Your task to perform on an android device: Save the song "Oye Como Va" to my phone, which I am recording on MyRecorder app.
Image 1: 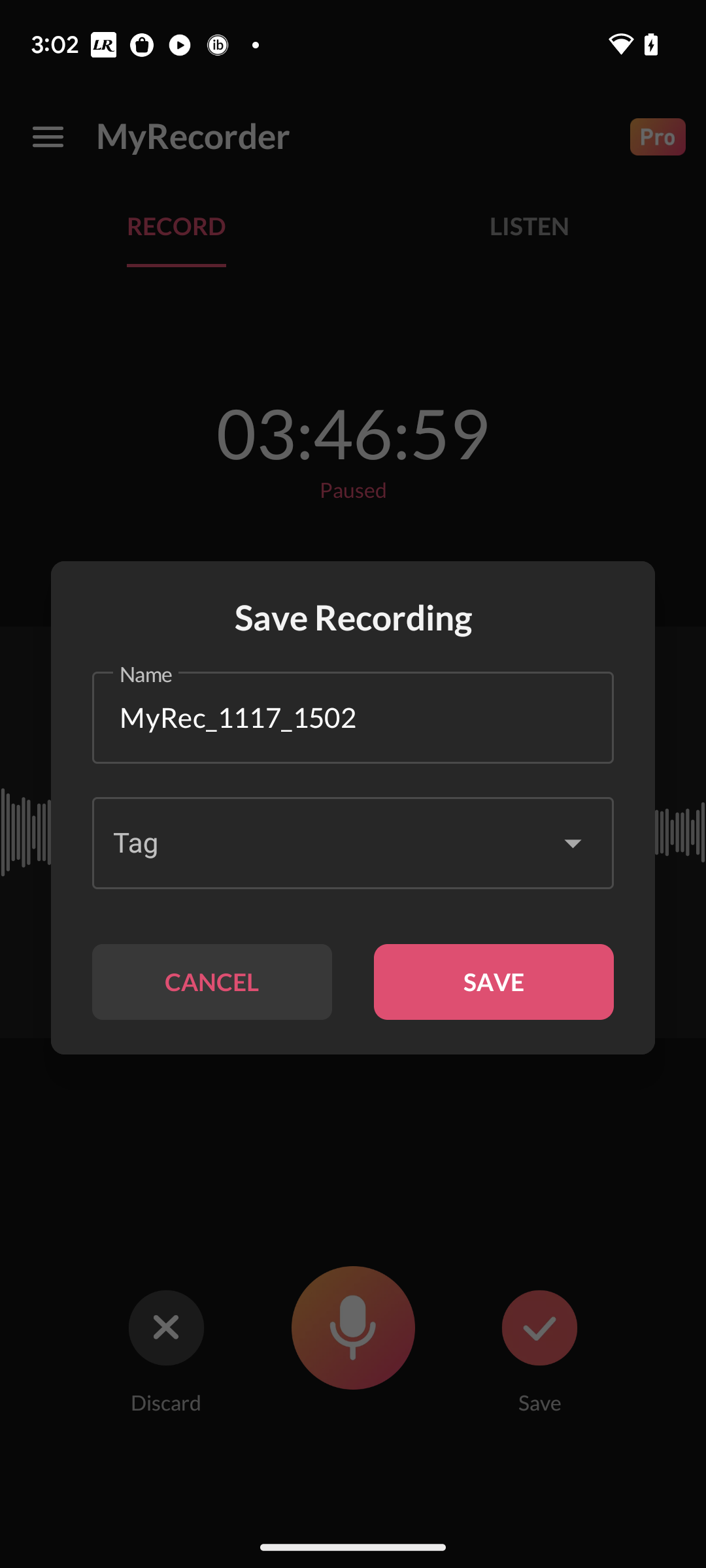
Click  on the Button "Save".
Step 1: click (494, 981)
Image 2: 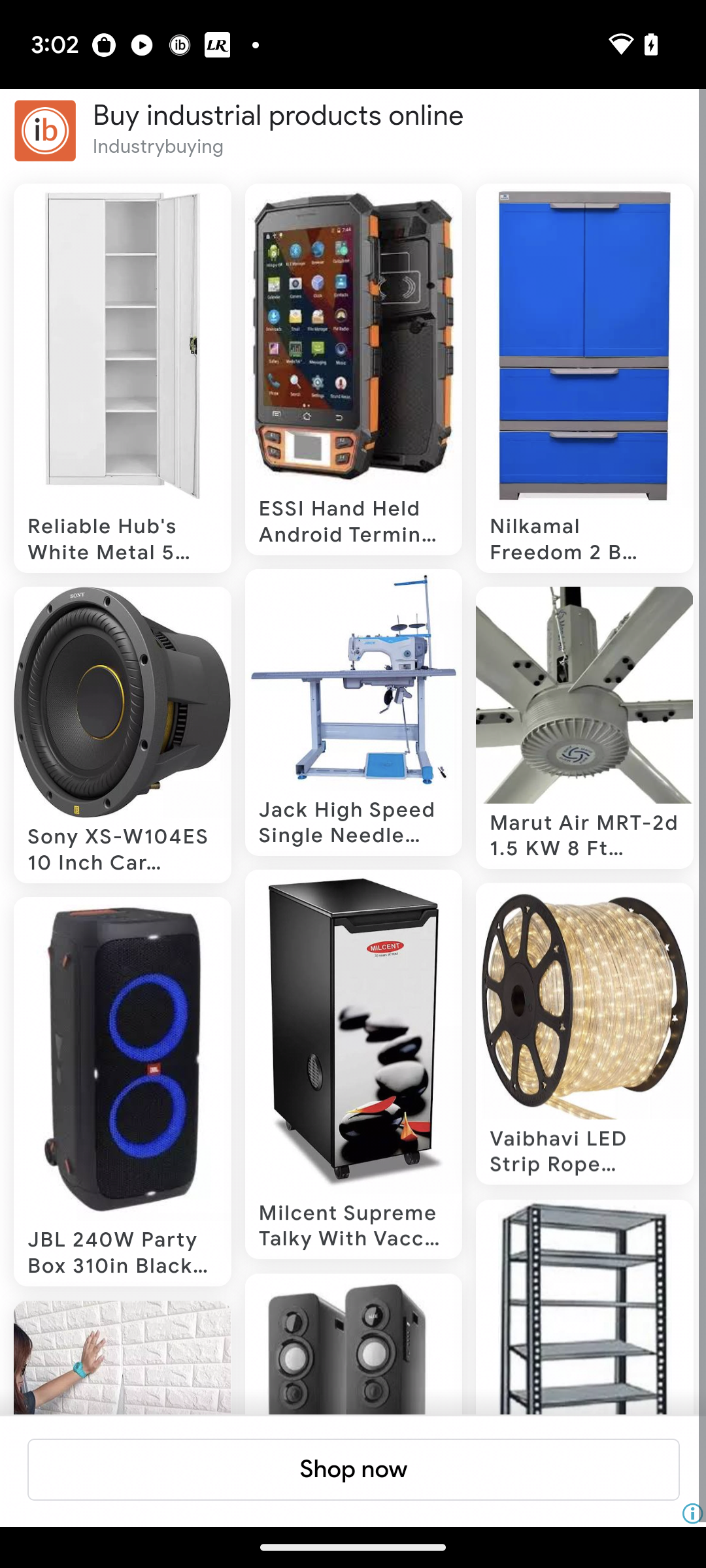
Click  on the Button "Save".
Step 2: wait